Your task to perform on an android device: I want to send the Techfile pdf to Thomas123@gmail.com via the Gmail app.
Image 0: 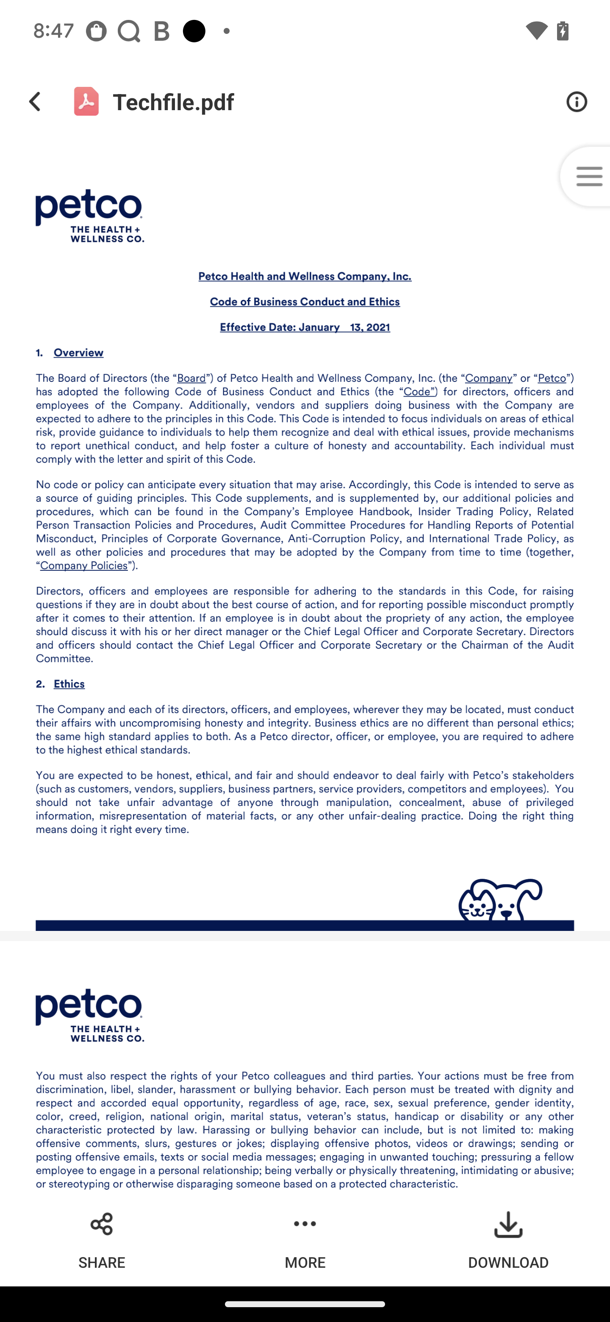
Click on the share icon at the bottom left corner of the screen
Step 0: click (102, 1244)
Image 3: 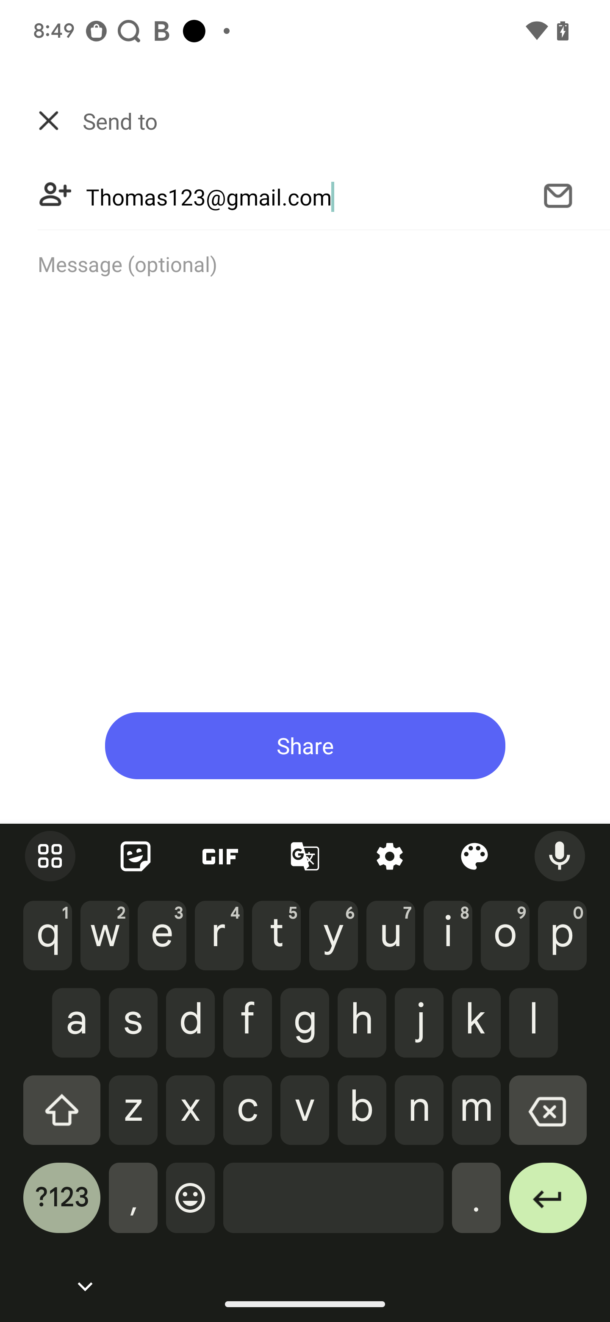
Click on the share icon at the bottom of the screen
Step 3: click (305, 745)